Your task to perform on an android device: Snooze the reminder Noida visit for 10 minutes in the Critical category
Image 1: 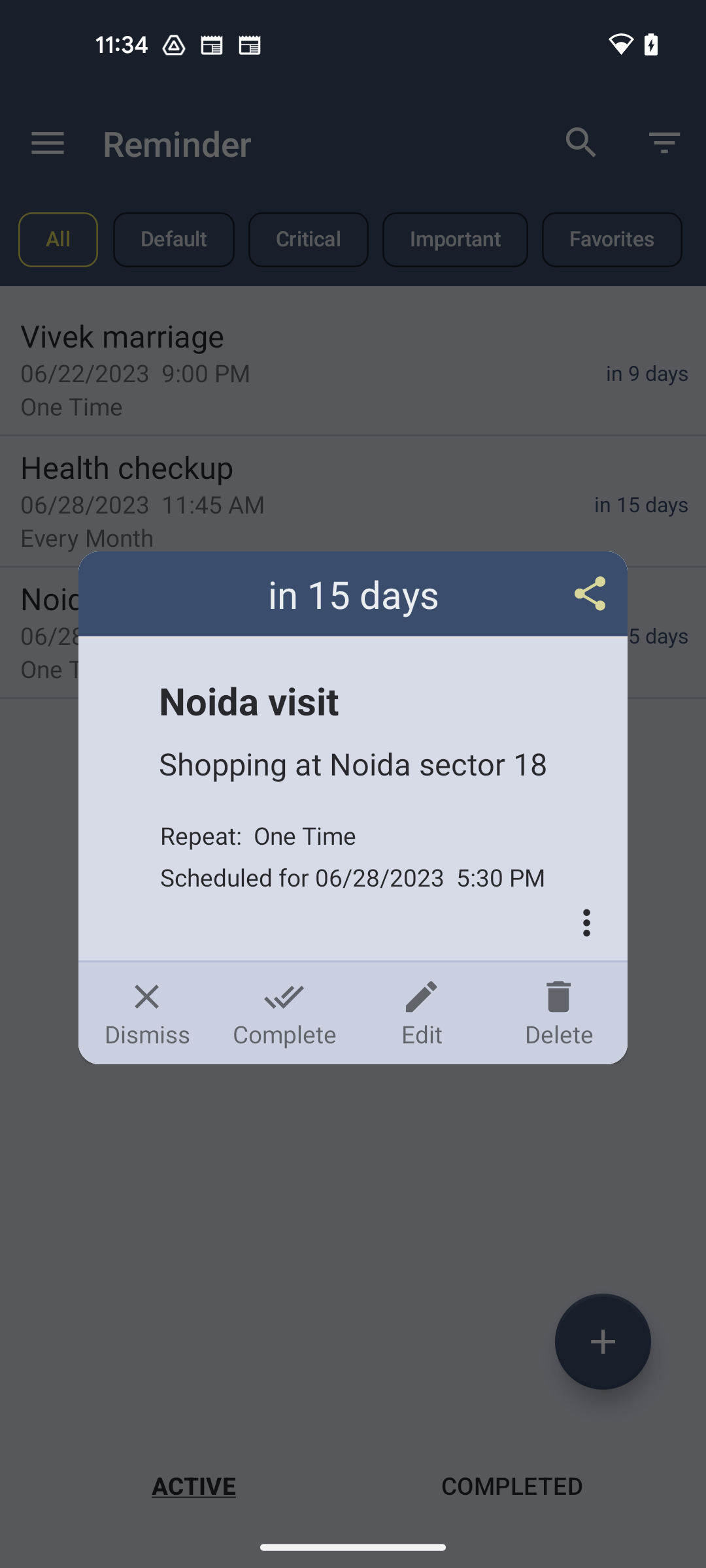
click on edit
Step 1: click (421, 1013)
Image 2: 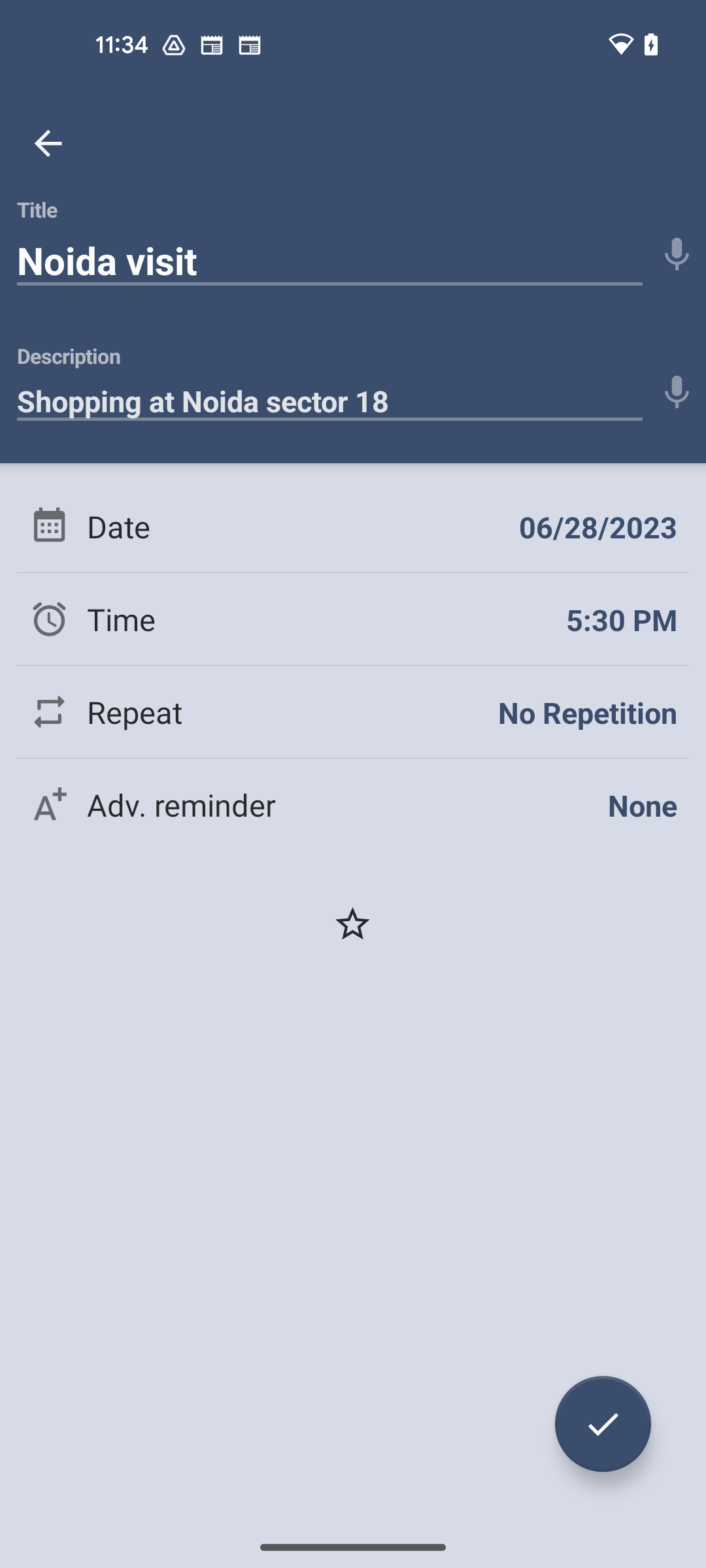
click on star icon
Step 2: click (353, 923)
Image 3: 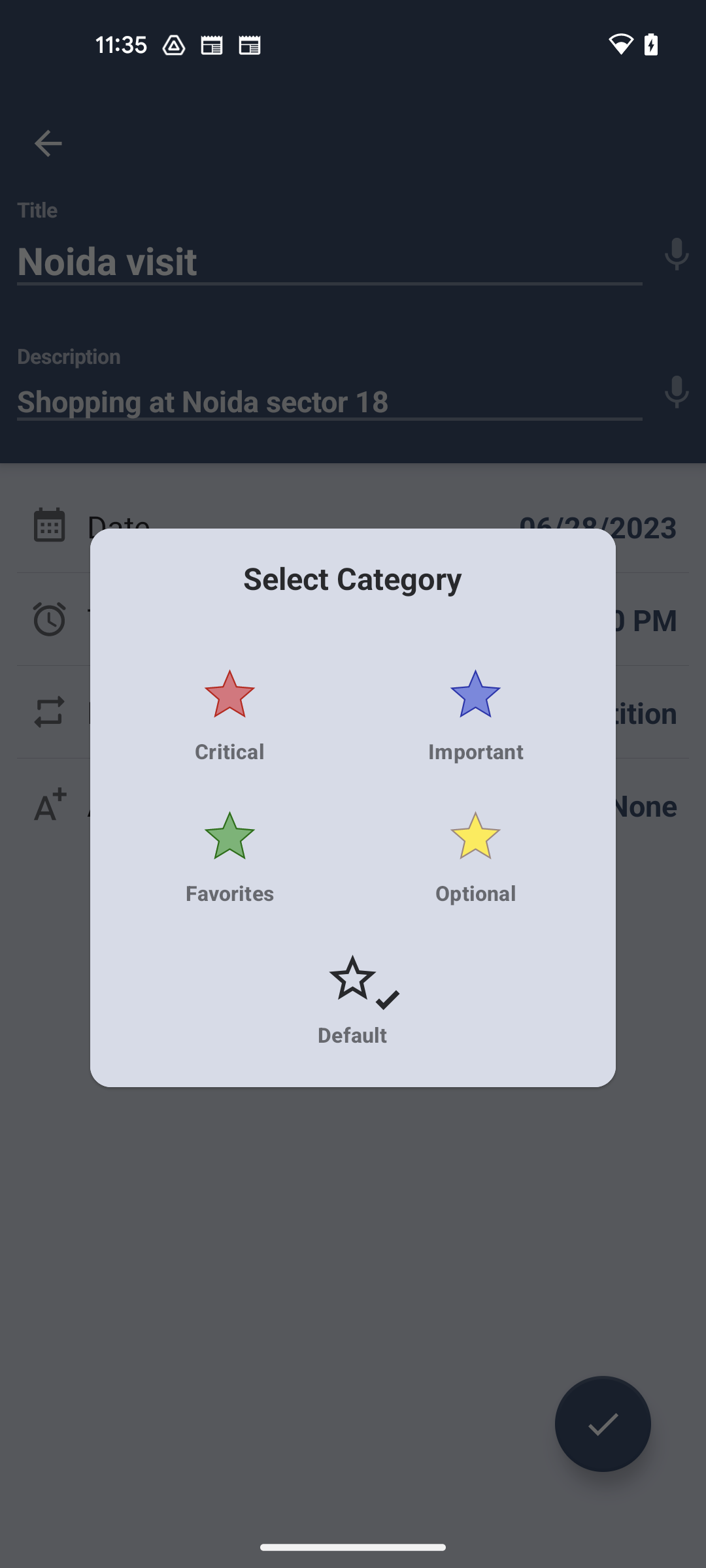
select critical category
Step 3: click (229, 715)